Your task to perform on an android device: I want to add the fly In Entrance effect animation to the slide
Image 0: 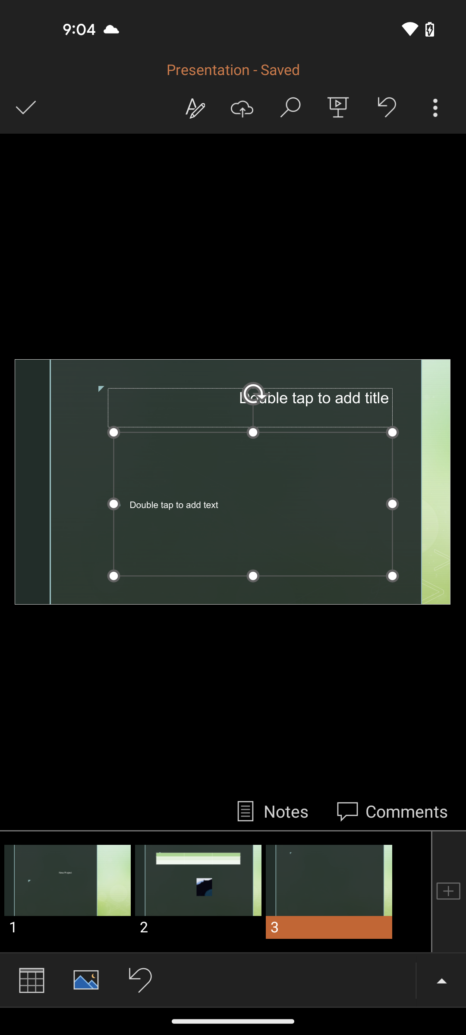
click on the up arrow icon to open drawer
Step 0: click (441, 980)
Image 1: 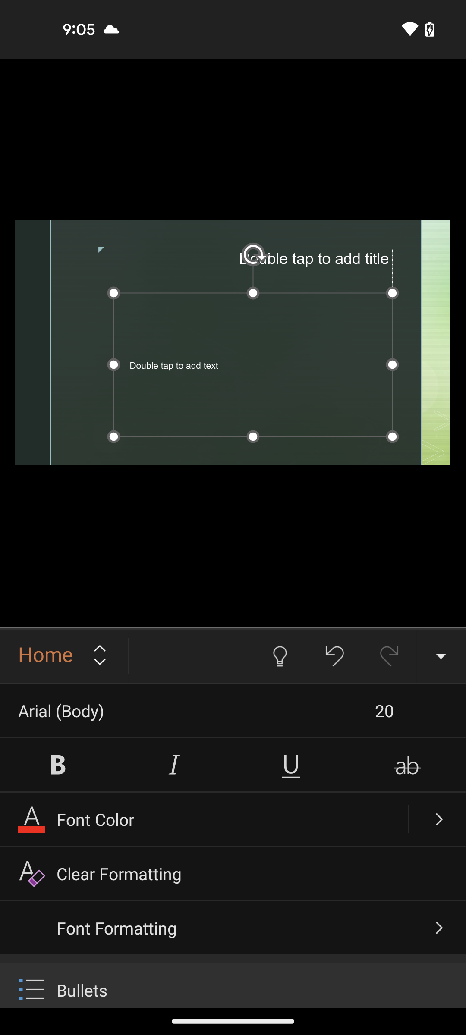
click on home option
Step 1: click (64, 656)
Image 2: 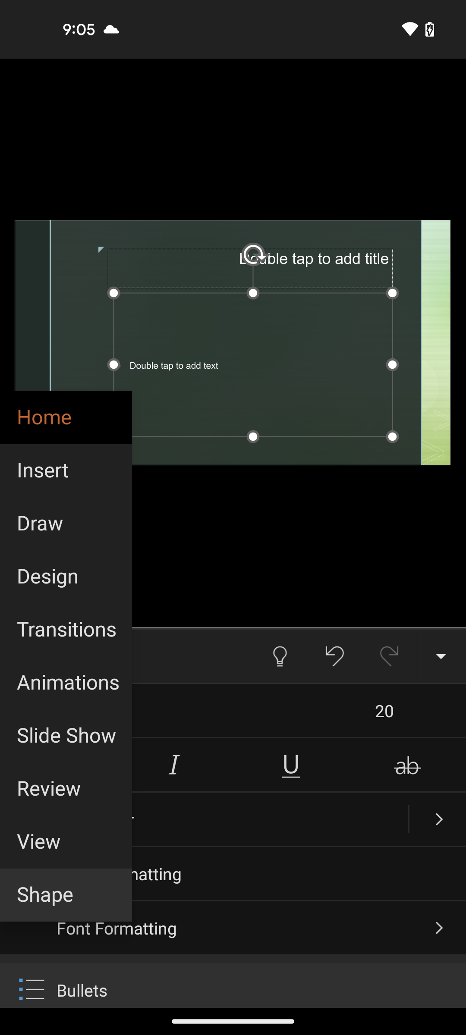
click on Animation option
Step 2: click (66, 683)
Image 3: 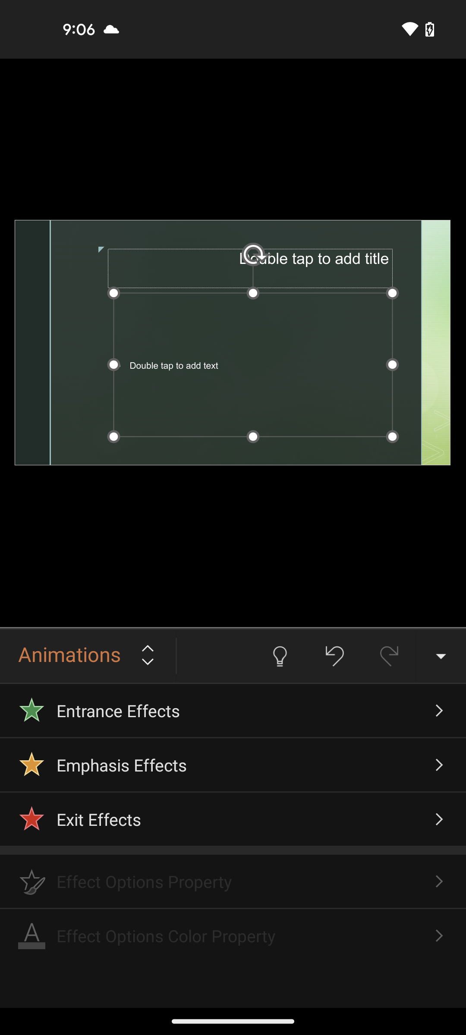
click on Entrance Effects
Step 3: click (233, 710)
Image 4: 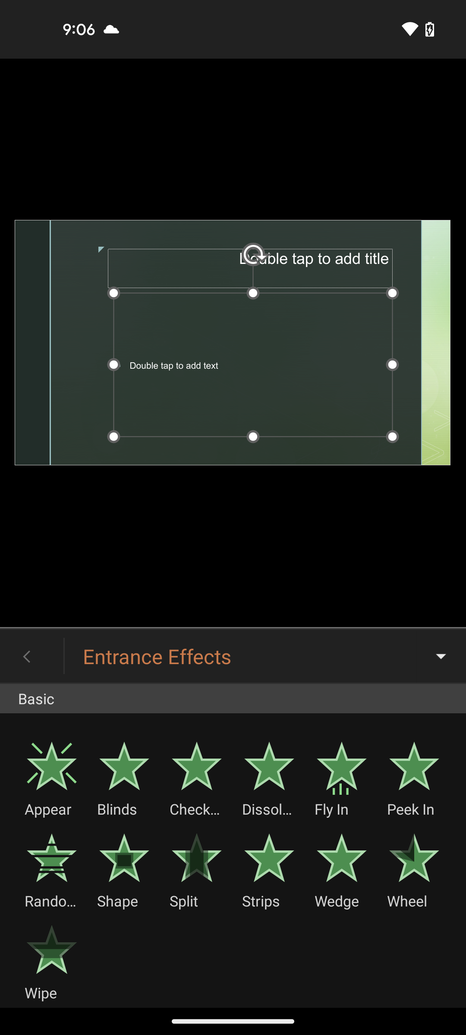
select the Fly In effect
Step 4: click (341, 777)